Your task to perform on an android device: Create a new canvas of Screen size to draw a template for my new project on solar panels in the HiPaint app.
Image 0: 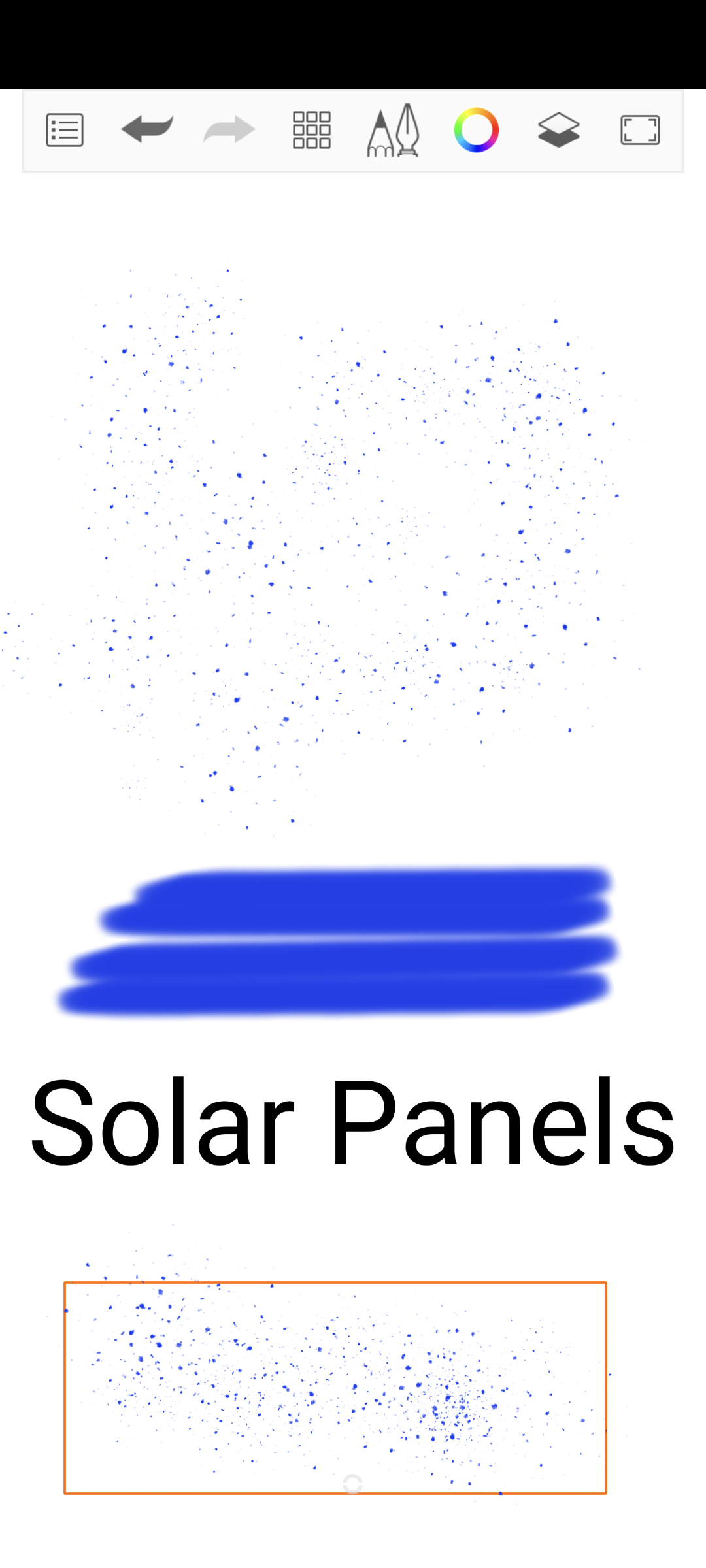
Open the HiPaint app.
Step 0: open app "HiPaint"
Image 1: 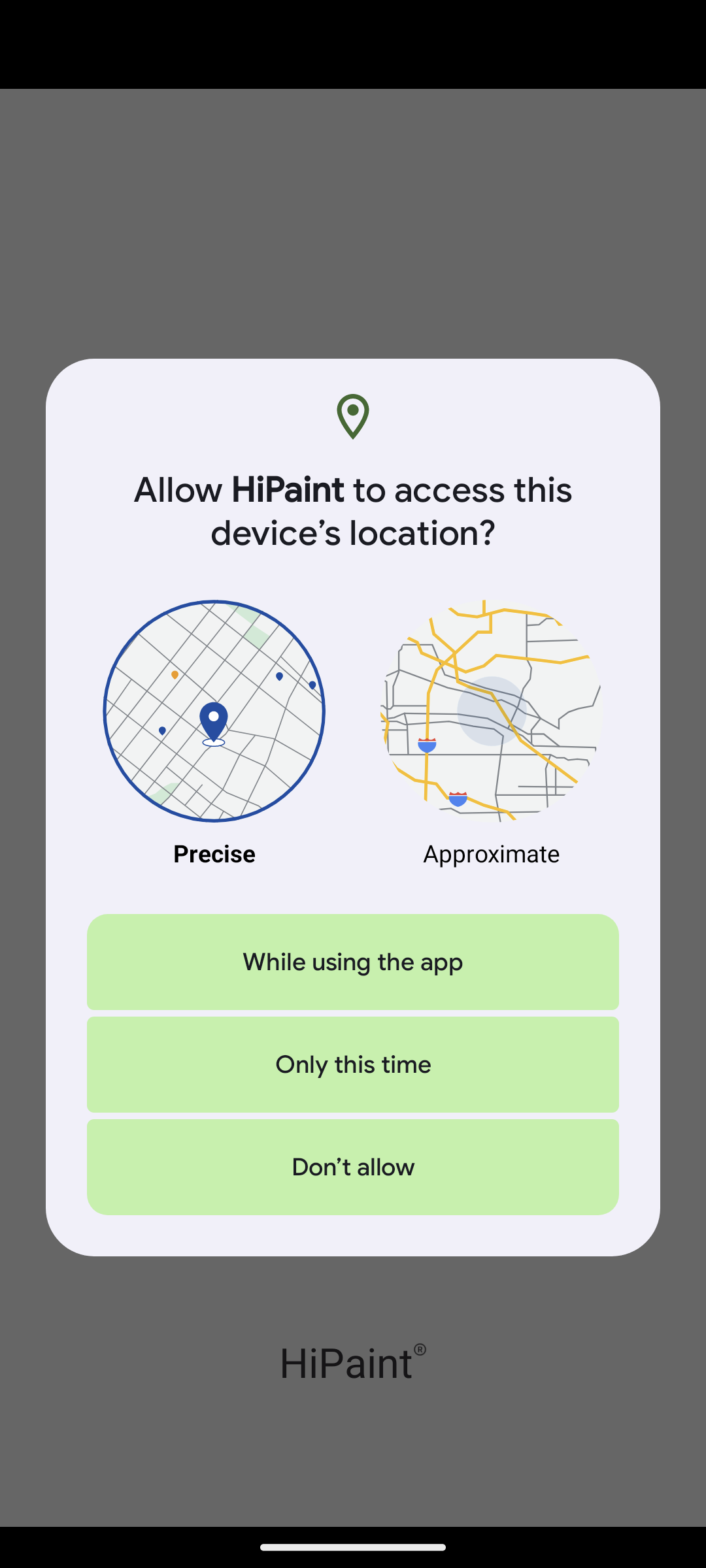
Open the HiPaint app.
Step 1: wait
Image 2: 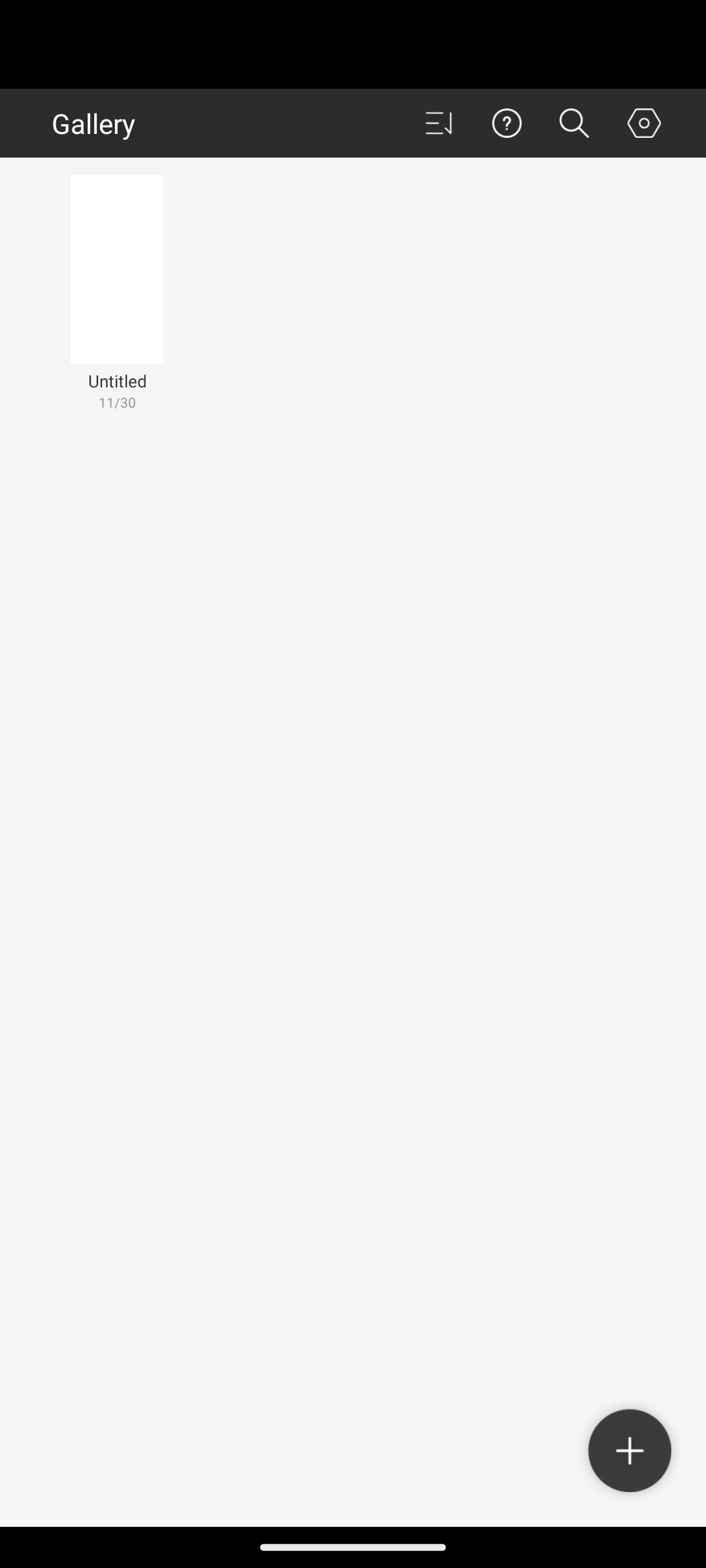
Click on Add icon at the bottom-right of the screen.
Step 2: click (630, 1450)
Image 3: 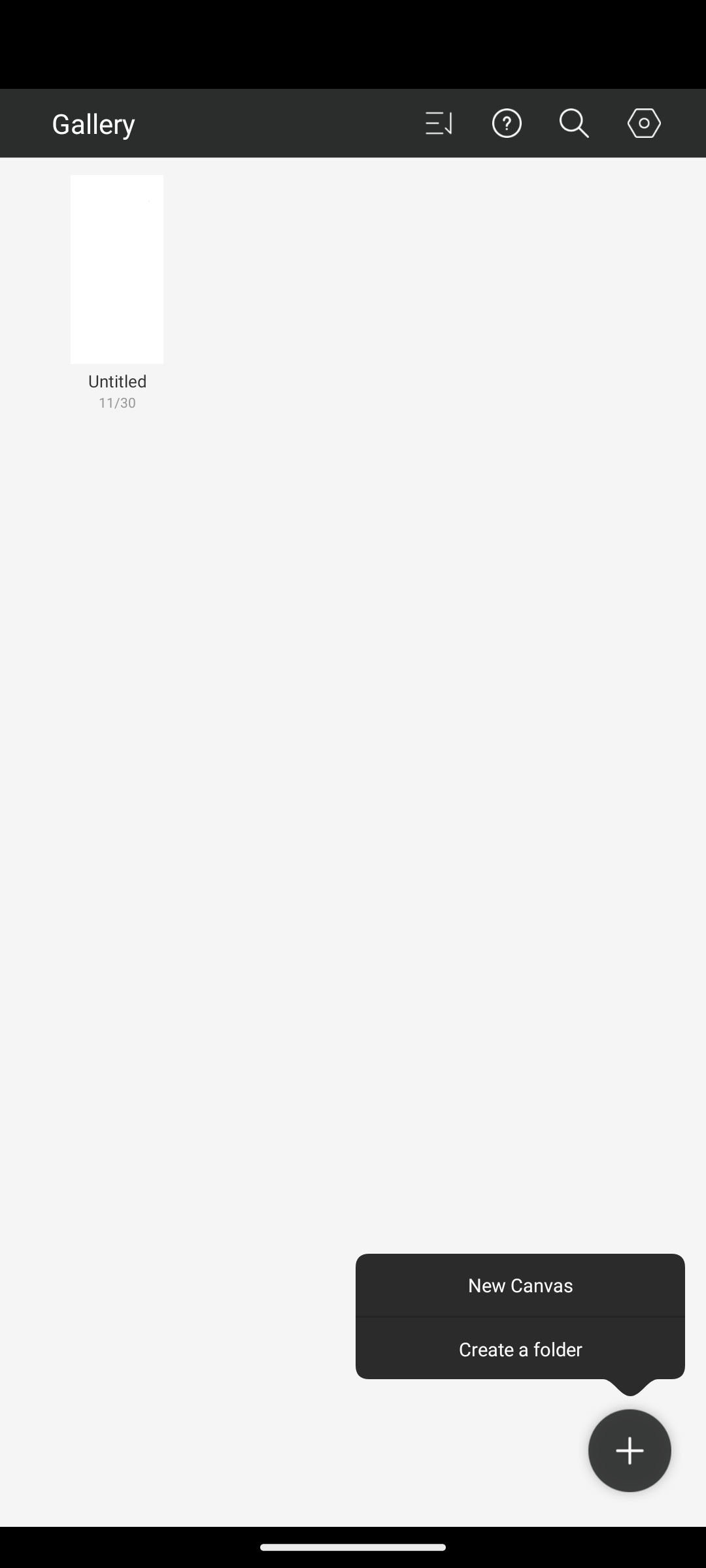
Click on New Canvas.
Step 3: click (520, 1284)
Image 4: 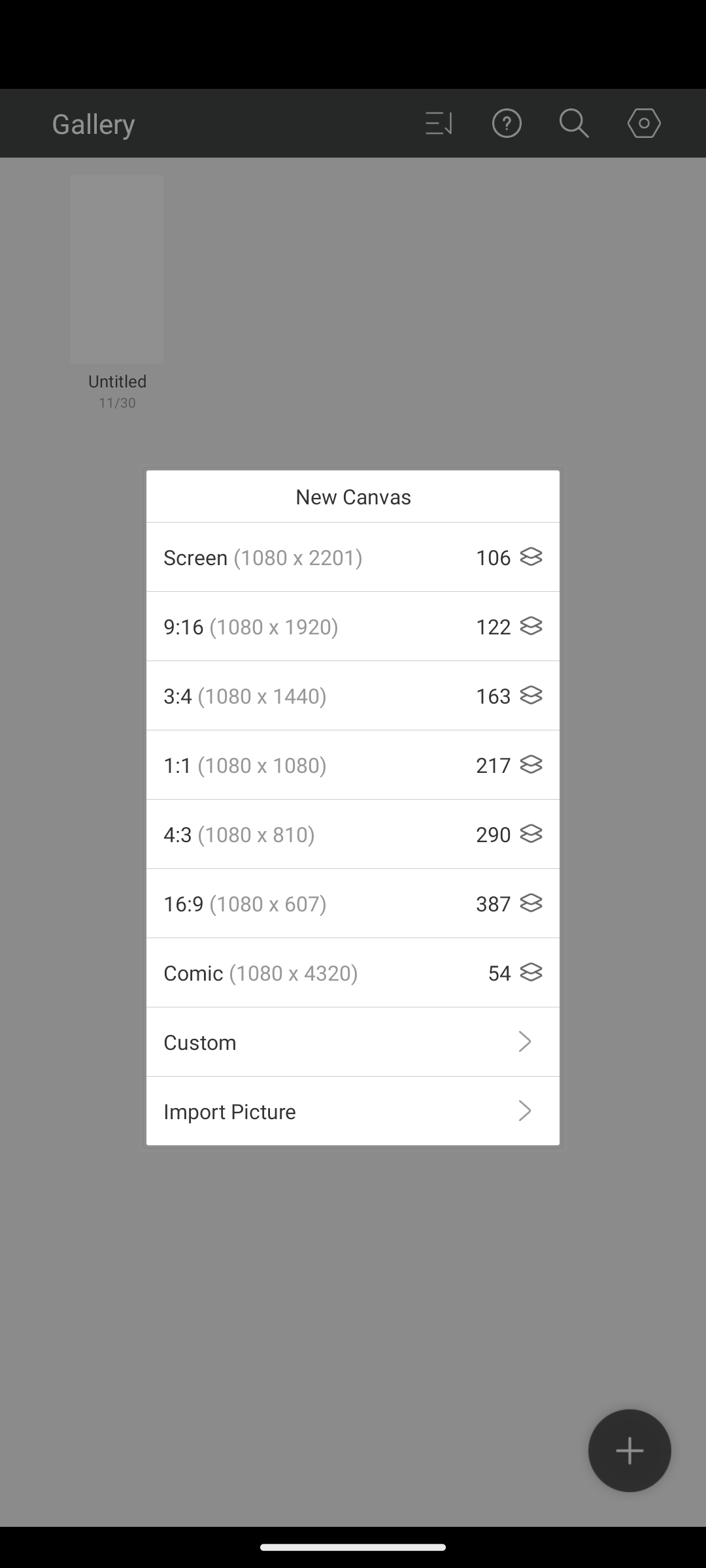
Select screen size.
Step 4: click (354, 557)